Your task to perform on an android device: I liked the custom halloween shirt so I want to see more details of it.
Image 0: 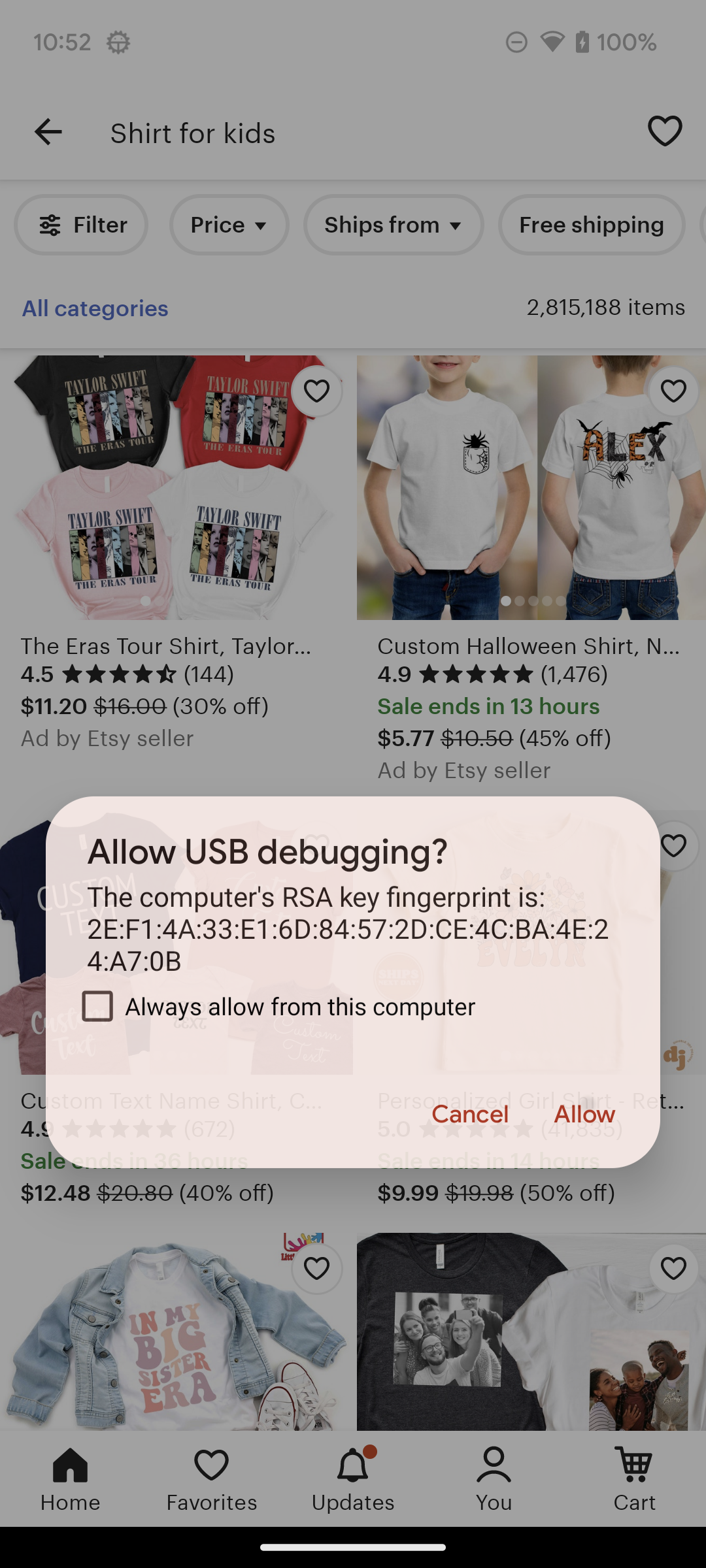
Click on Custom Halloween Shirt option.
Step 0: click (531, 487)
Image 1: 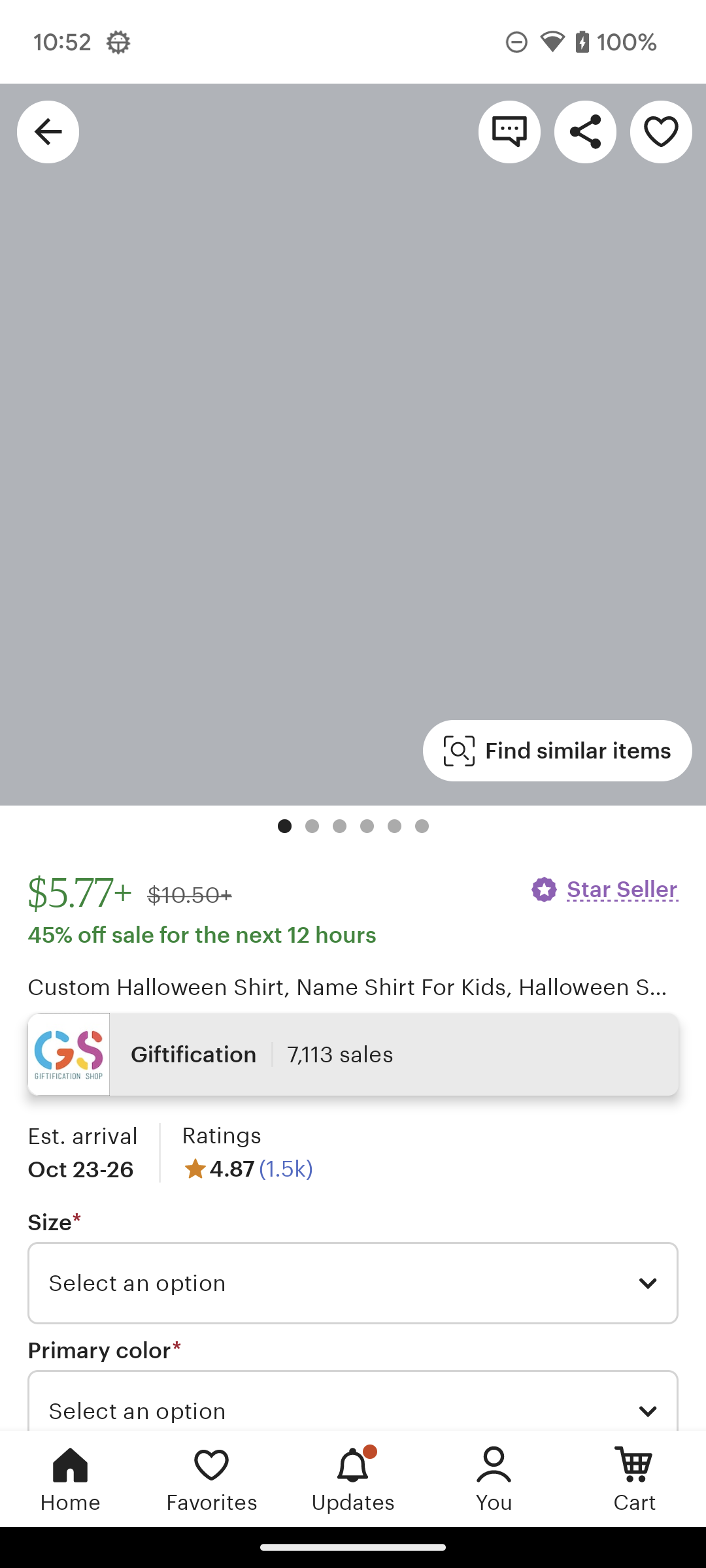
Scroll up to see more details of the product.
Step 1: scroll down
Image 2: 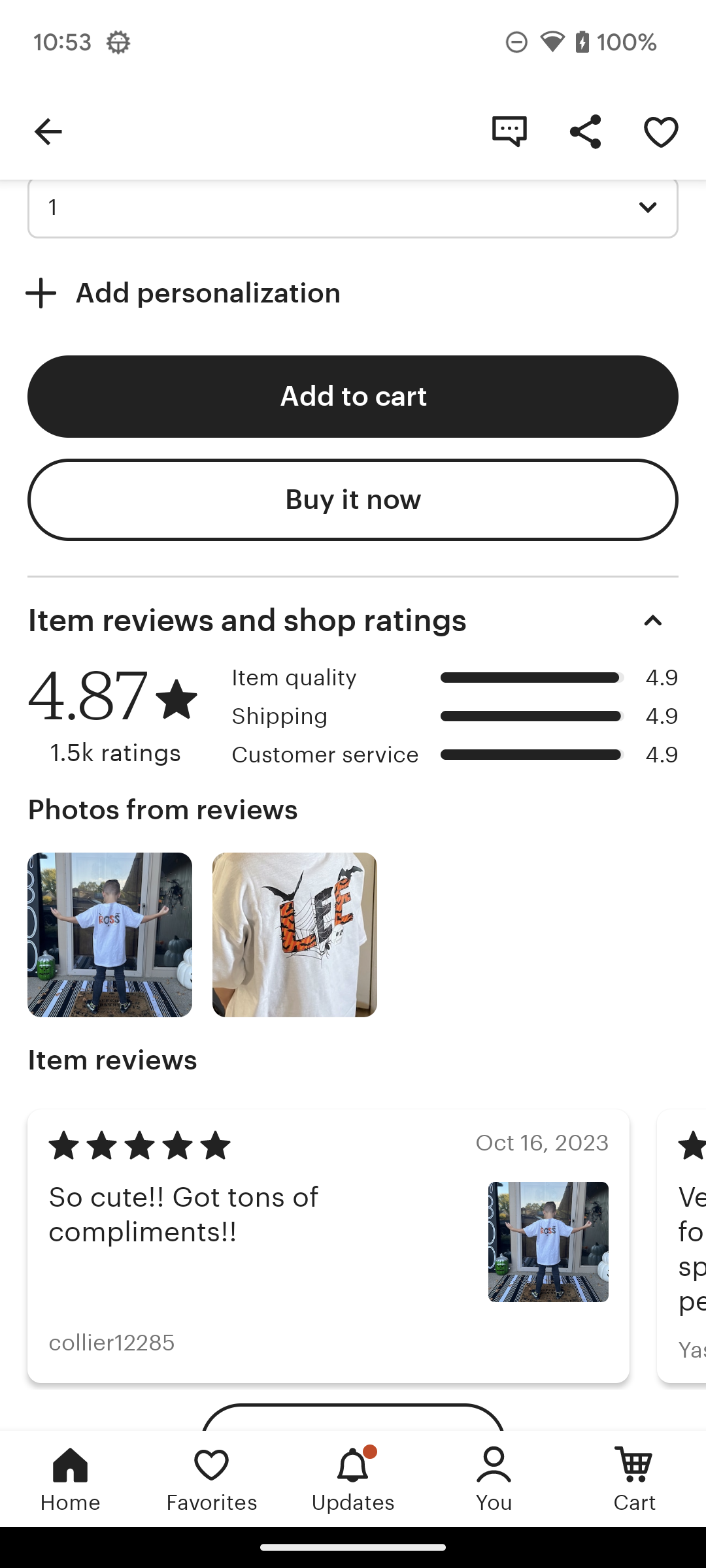
Scroll up to see more details of the product.
Step 2: scroll down